Your task to perform on an android device: Go to the Myntra app and search for sports bags.
Image 0: 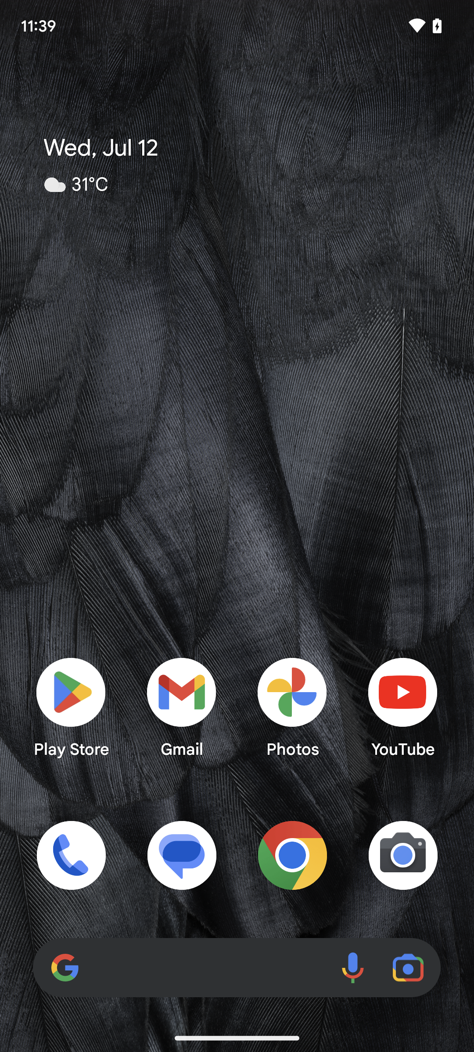
open myntra aap
Step 0: open app "Myntra"
Image 1: 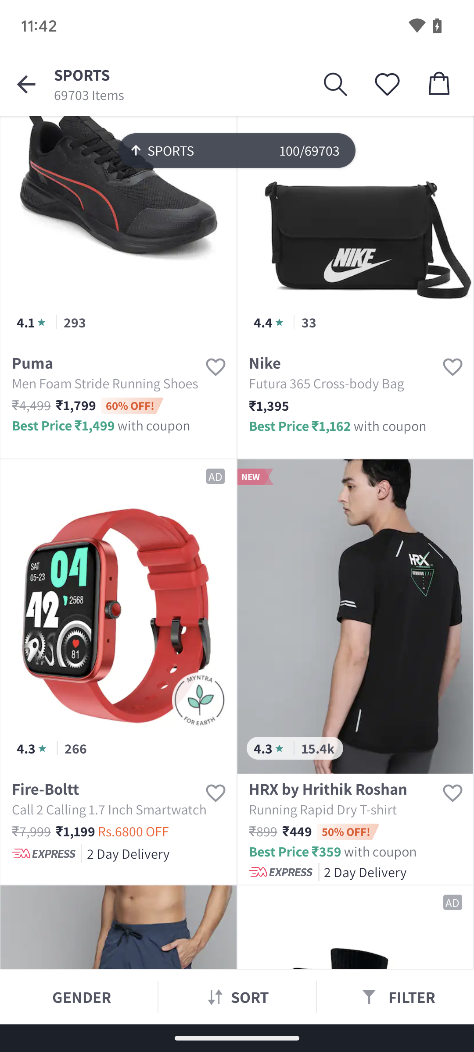
Tap on the search bar at the top of the screen.
Step 1: click (335, 84)
Image 2: 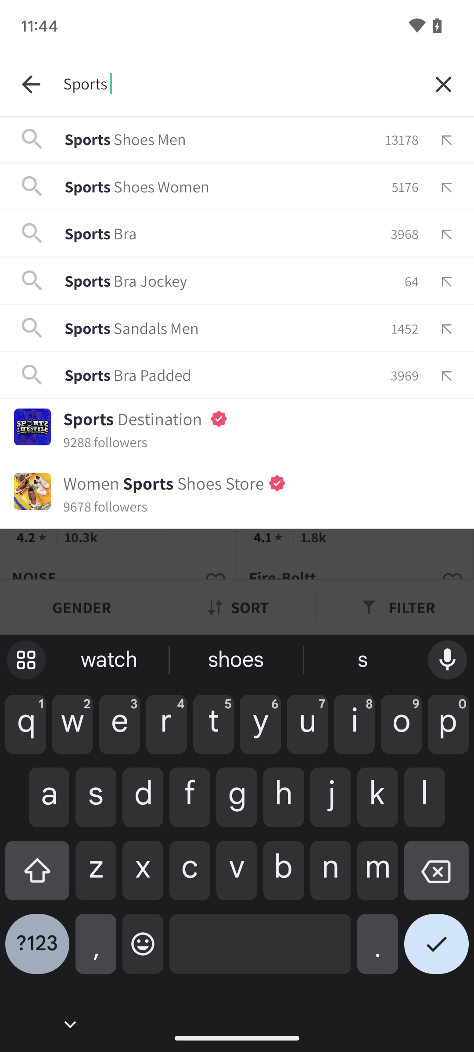
Search for sports bags
Step 2: type "sports bags"
Image 3: 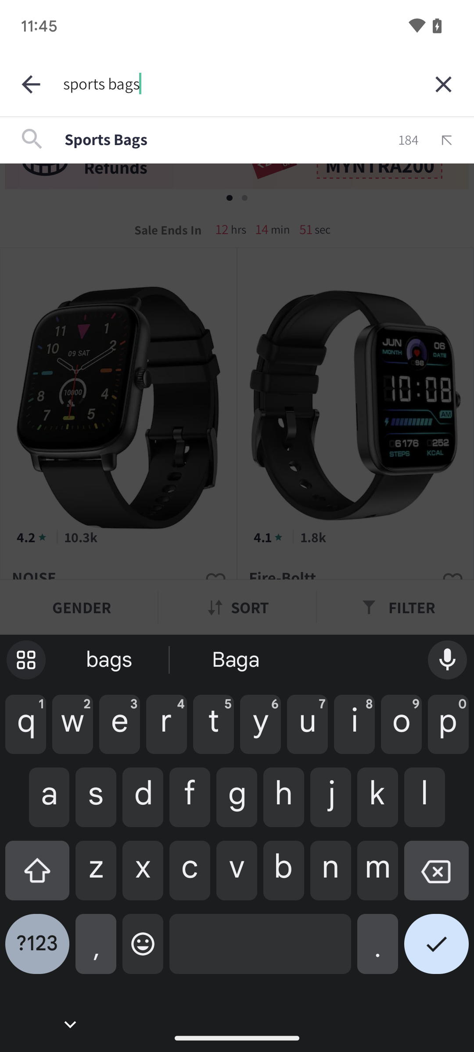
Click on the right arrow at the bottom of the right corner.
Step 3: click (436, 951)
Image 4: 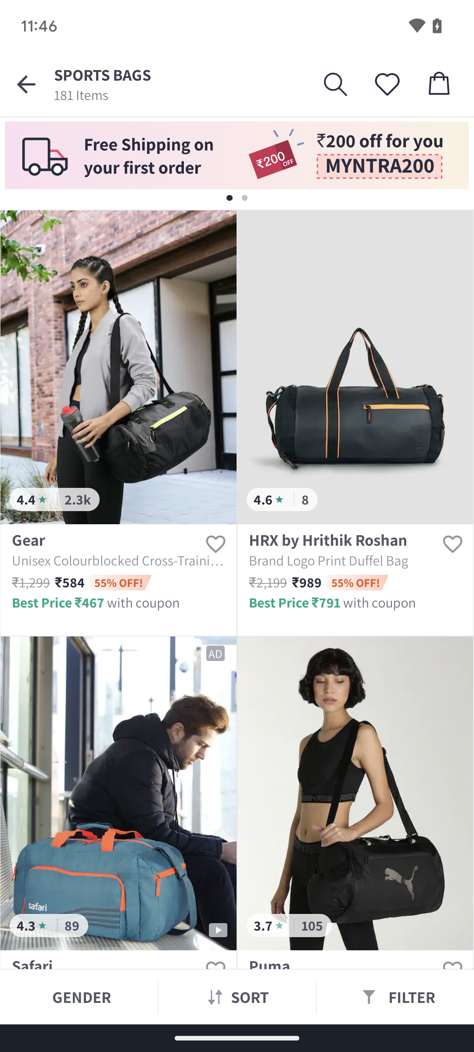
Scroll down to view more images.
Step 4: scroll down